Your task to perform on an android device: I want to check the bus timetable so that I can make sure the timing corresponds with my planned arrival time of 4:00 am, and I want to change the date to November 8th, 2023
Image 0: 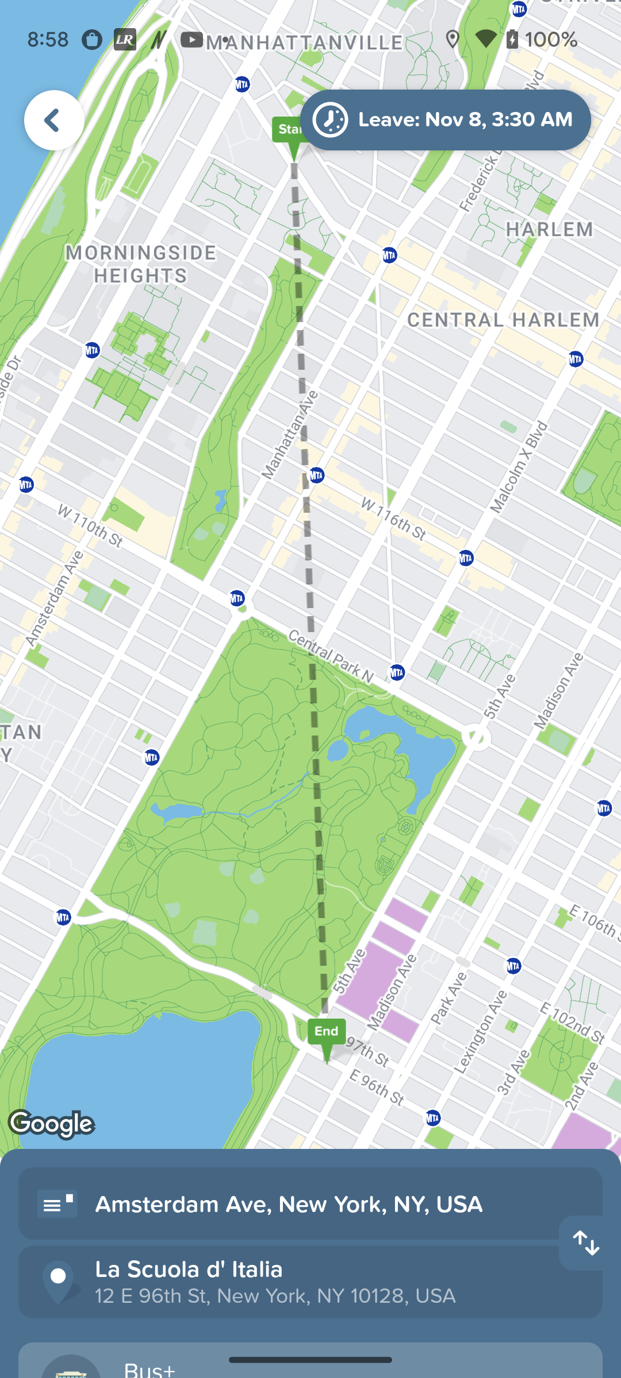
Click on the Leave icon at the top right of the screen
Step 0: click (442, 119)
Image 1: 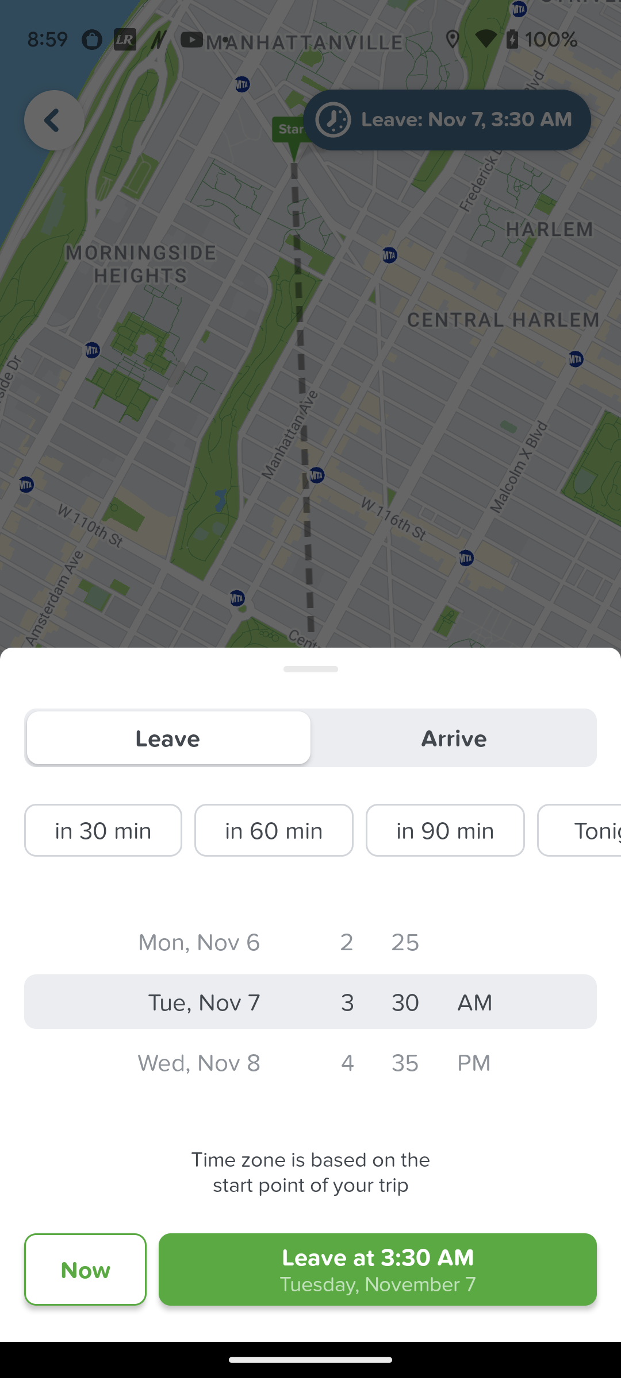
Scroll the date section to set on 8 November
Step 1: scroll down
Image 2: 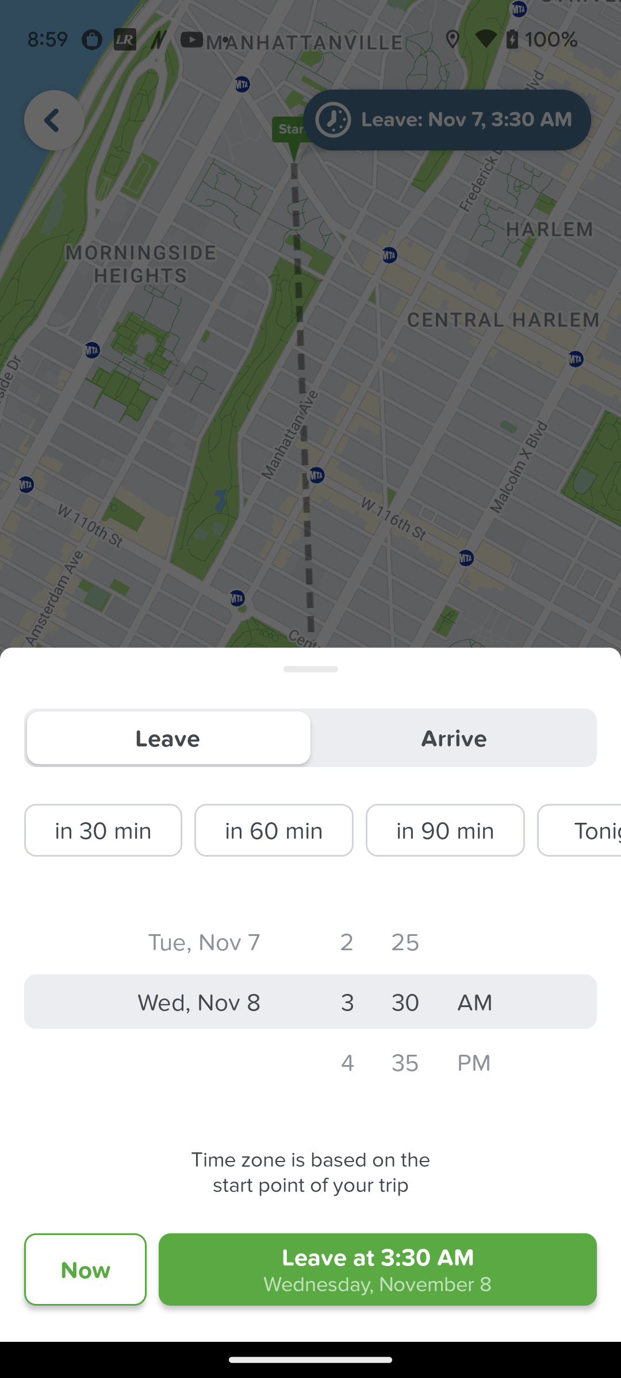
Click on the Leave at button 
Step 2: click (378, 1284)
Image 3: 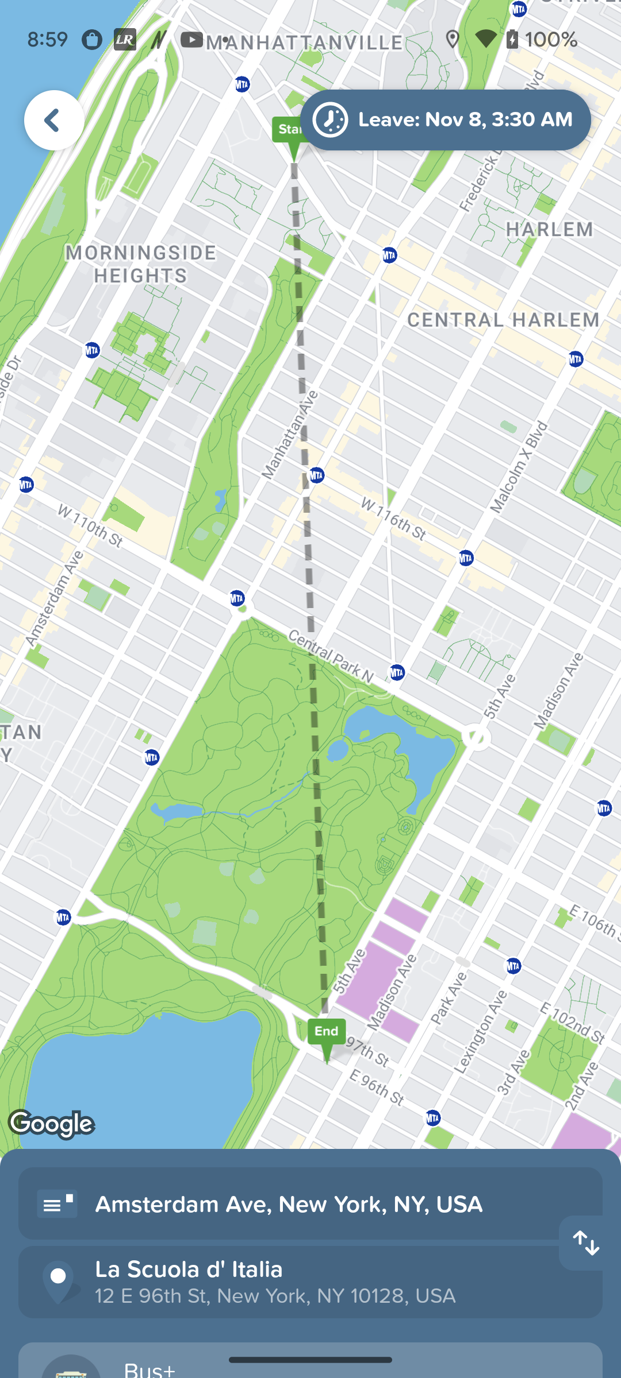
Scroll up to view the Bus time table 
Step 3: scroll down
Image 4: 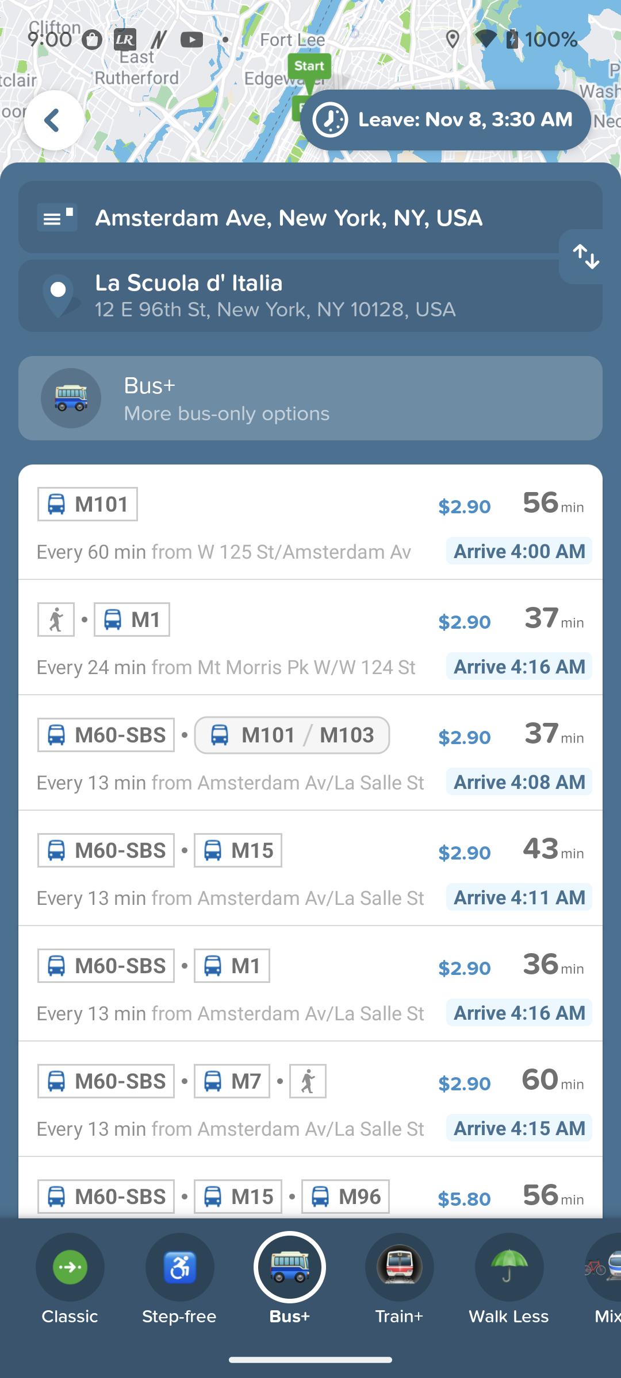
Click on the first bus schedule
Step 4: click (235, 551)